Your task to perform on an android device: In the MakeMyTrip app, search for the CITIC Jinling Hotel in Beijing from August 12–23 to August 22–23.
Image 0: 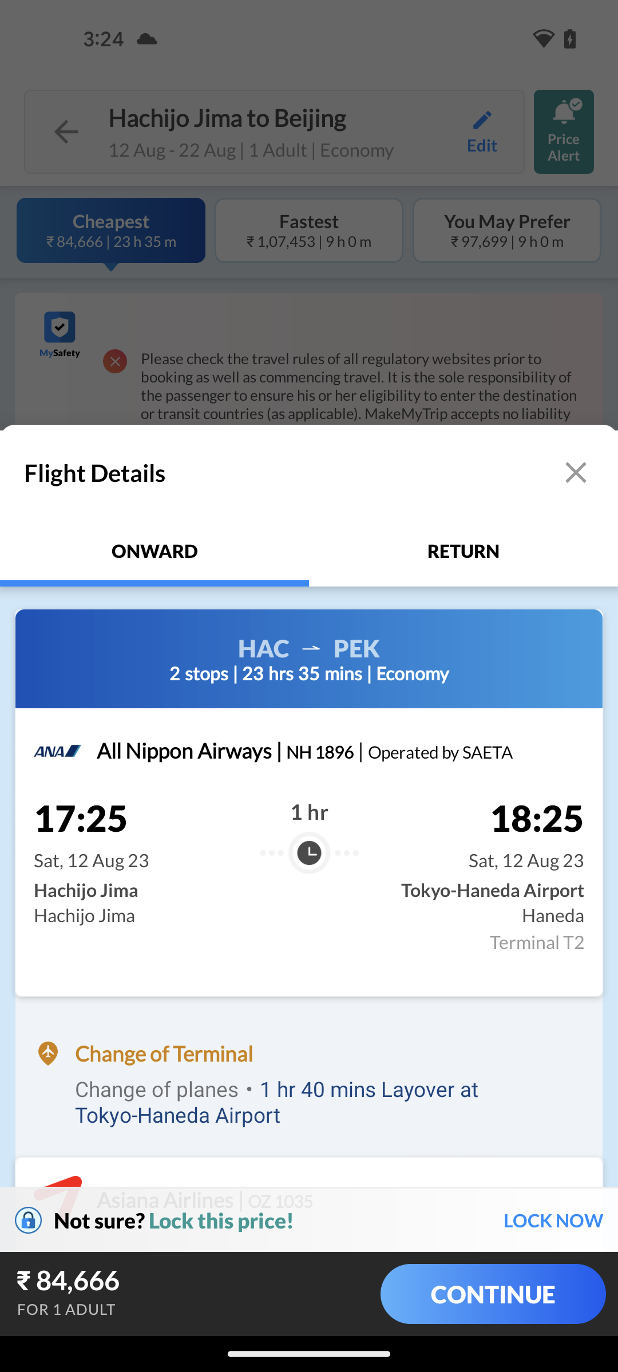
Go back to the previous page
Step 0: press back button
Image 1: 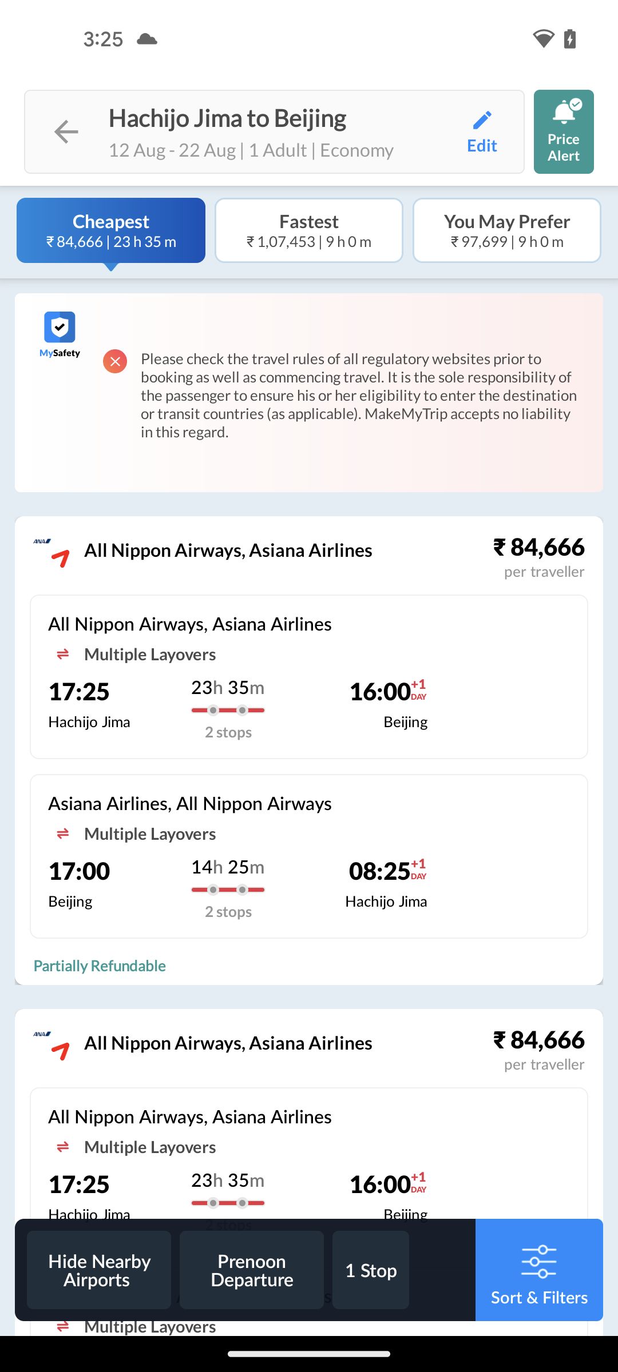
Go back to the previous page
Step 1: press back button
Image 2: 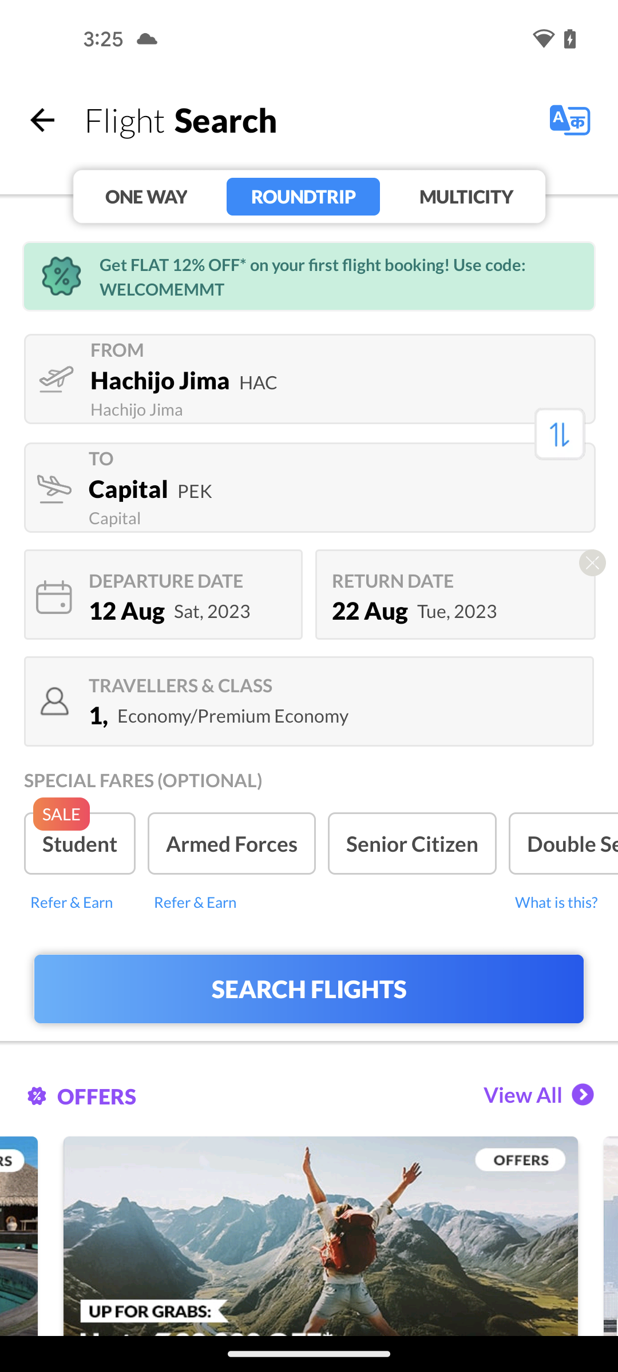
Go back to the previous page
Step 2: press back button
Image 3: 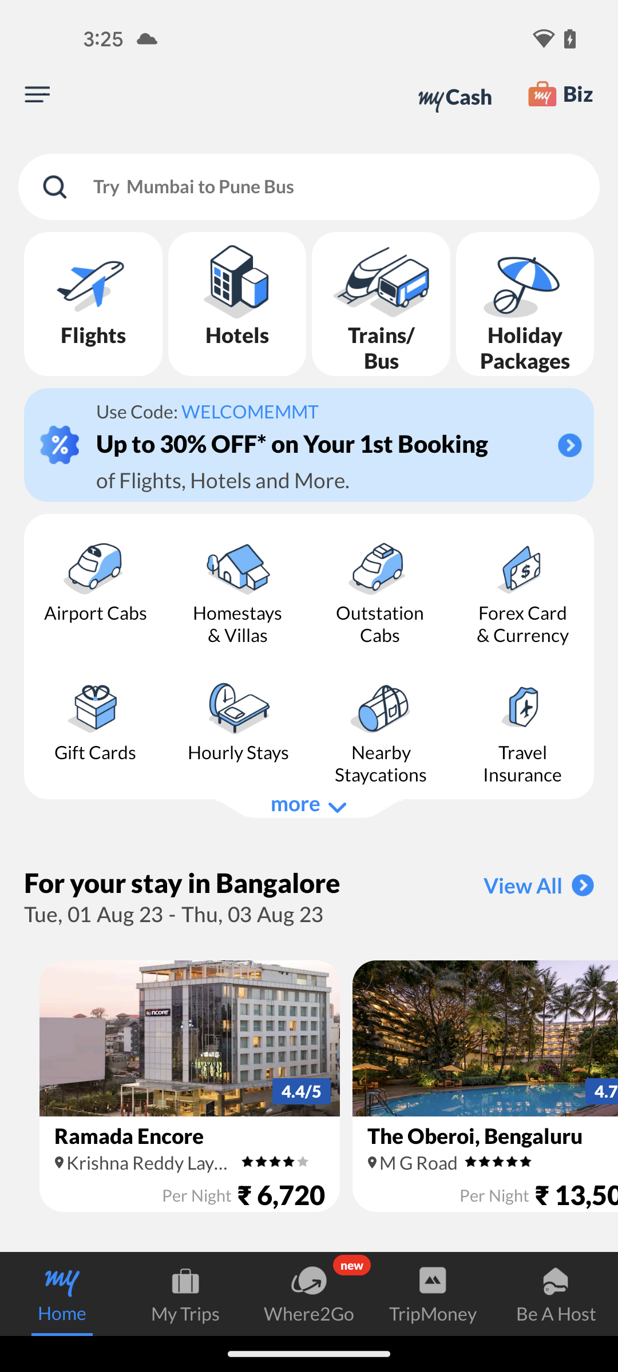
Click on the hotels section
Step 3: click (237, 304)
Image 4: 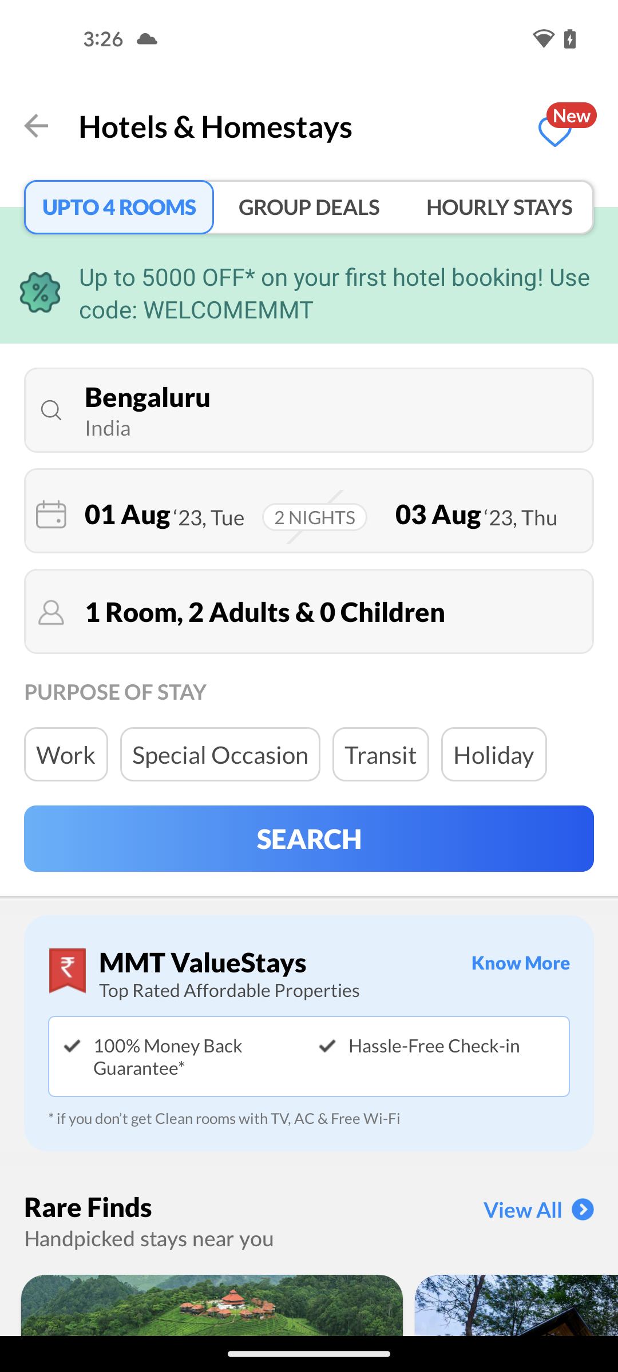
Click on the location search bar
Step 4: click (148, 397)
Image 5: 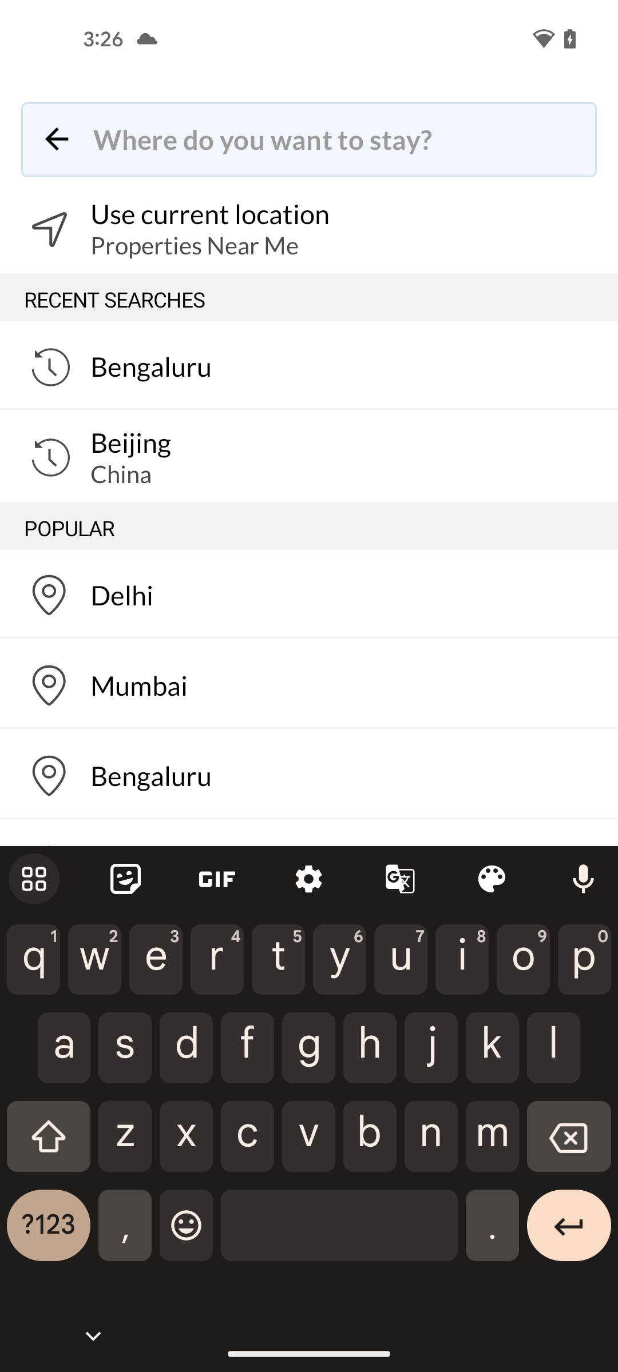
Search for Beijing
Step 5: type "Beijing"
Image 7: 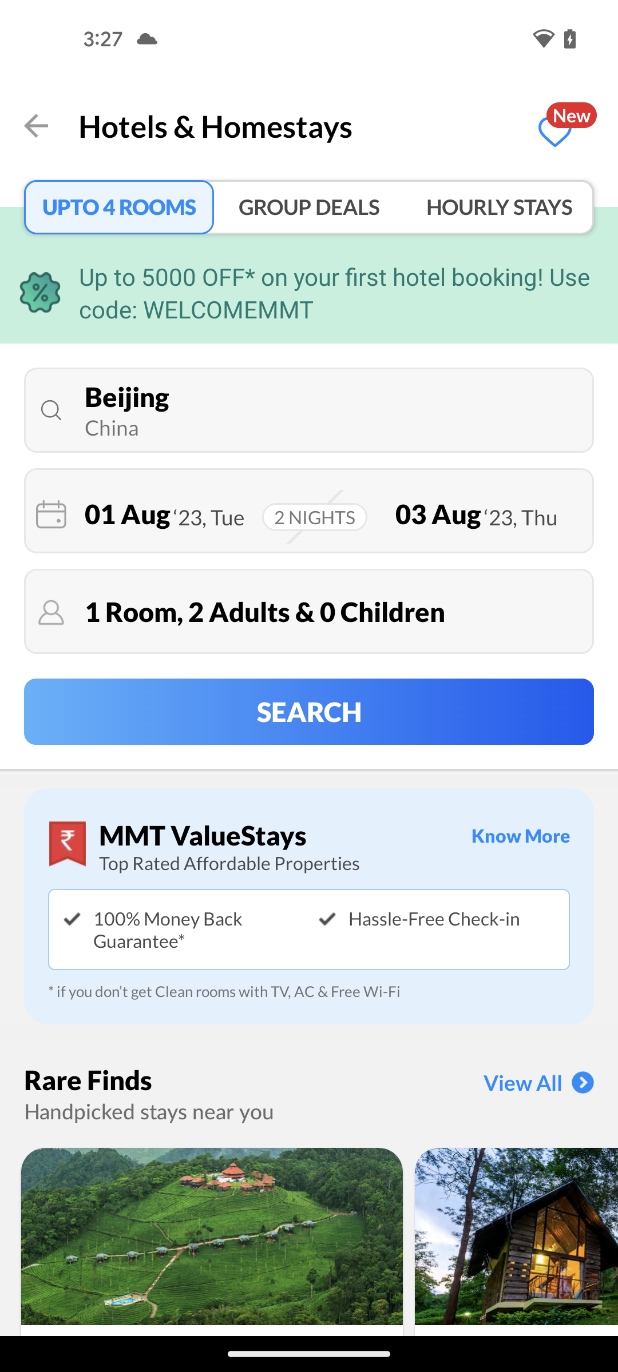
Click on the check in date section
Step 7: click (128, 514)
Image 8: 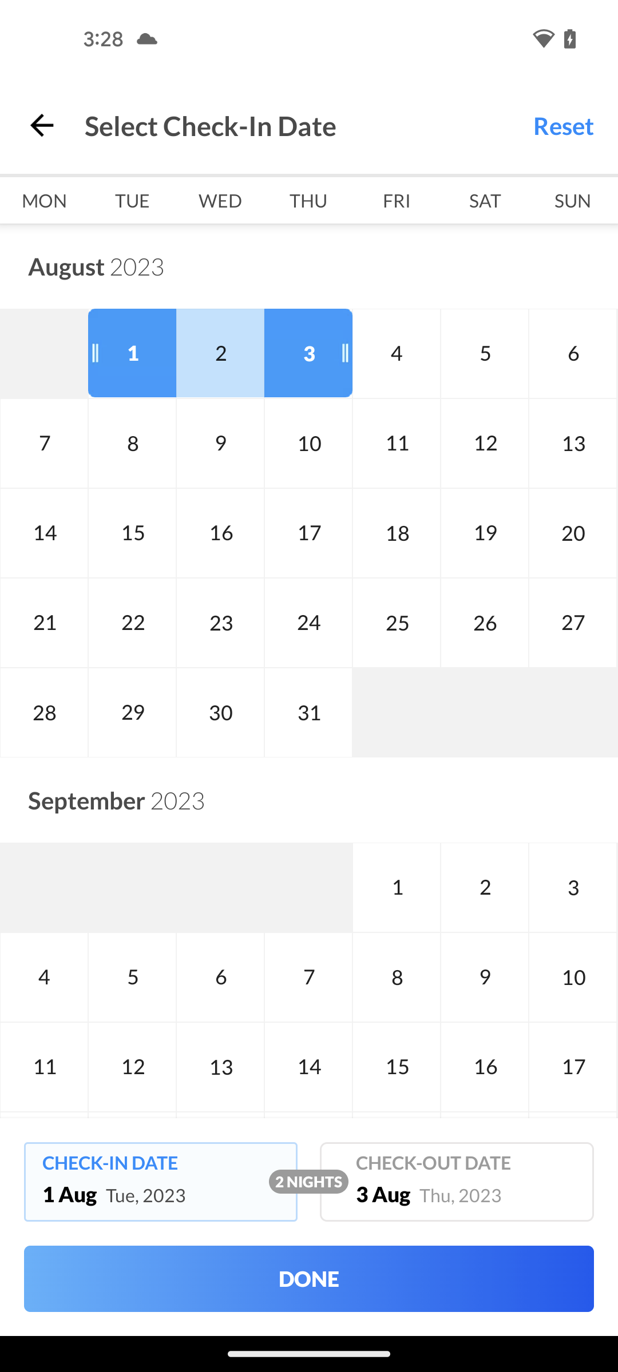
Select the check in date 12 august
Step 8: click (485, 443)
Image 10: 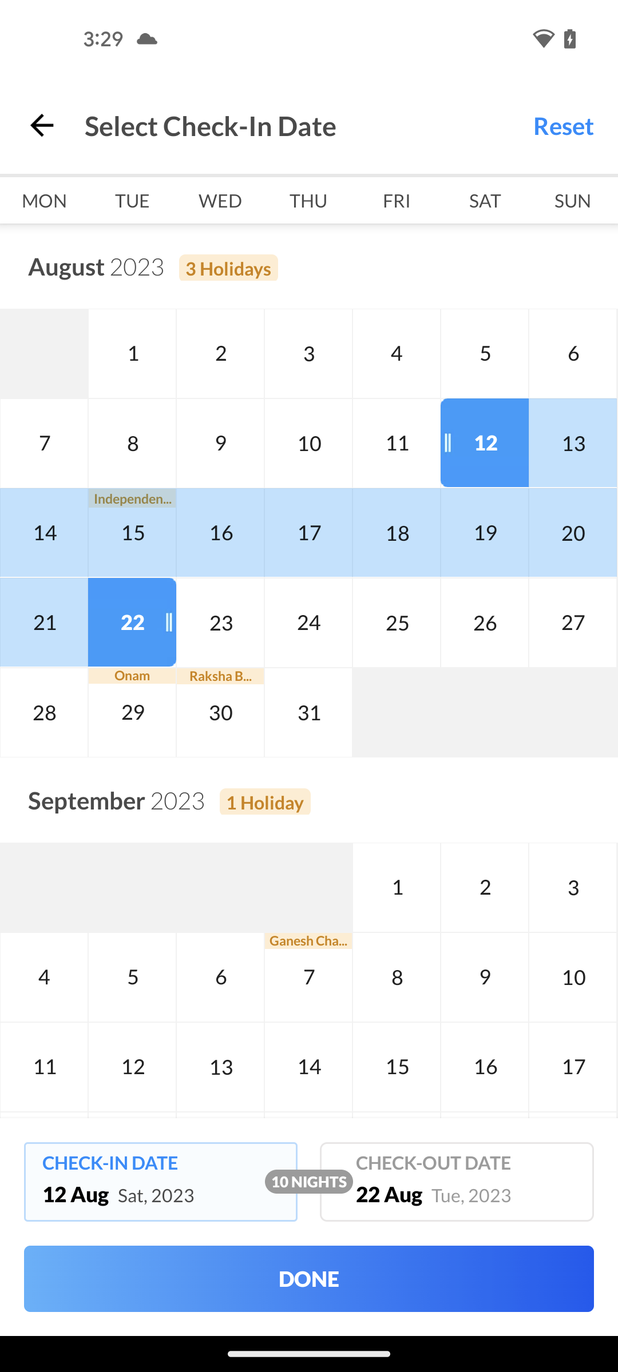
Click on the done button at the bottom of the screen
Step 10: click (308, 1246)
Image 11: 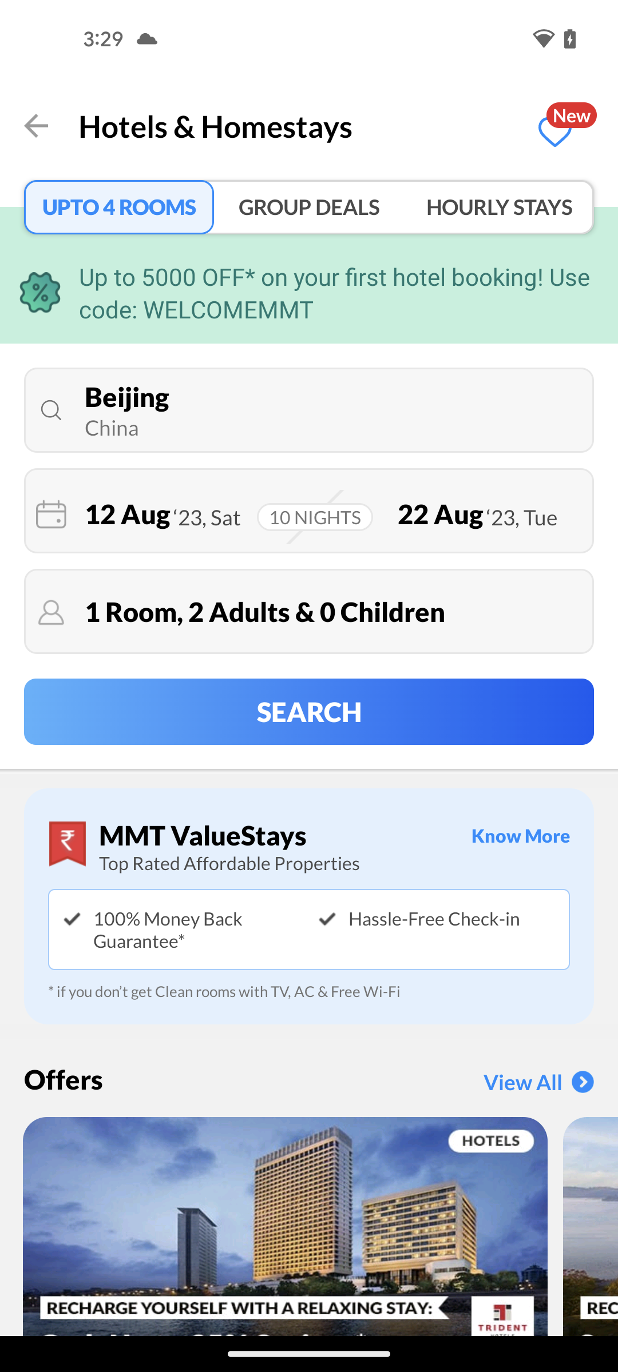
Click on the search button
Step 11: click (309, 711)
Image 12: 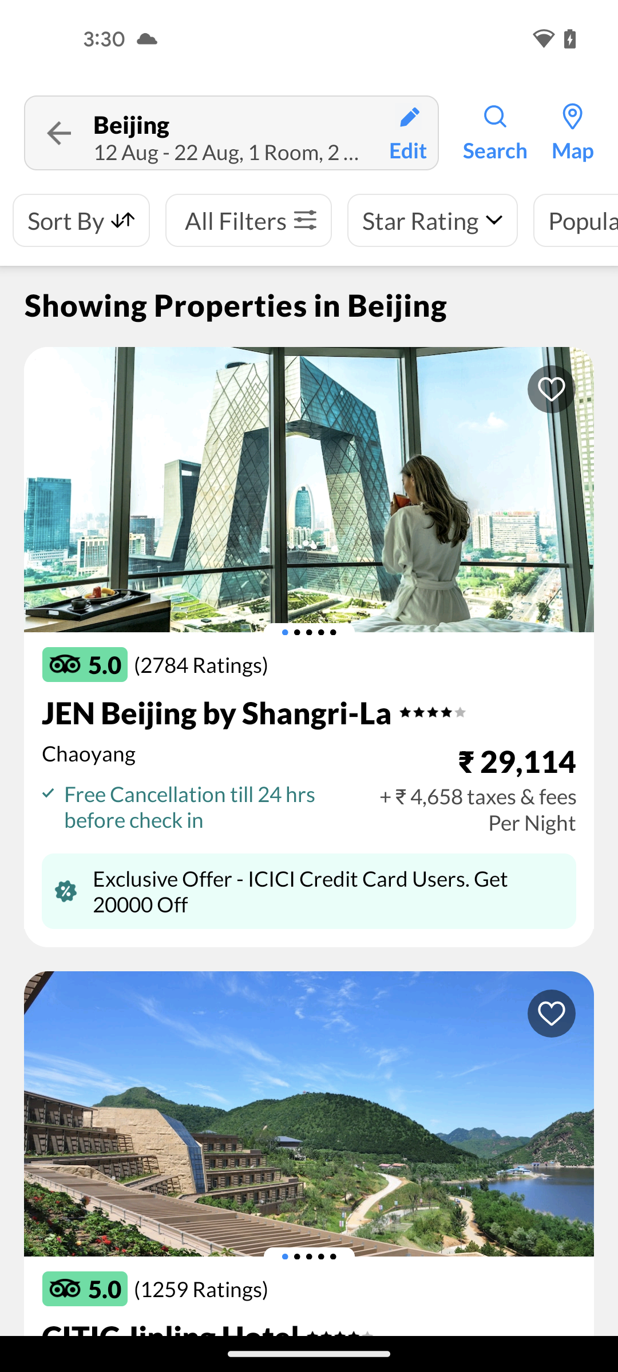
Swipe up to view CITIC Jinling Hotel
Step 12: scroll left
Image 13: 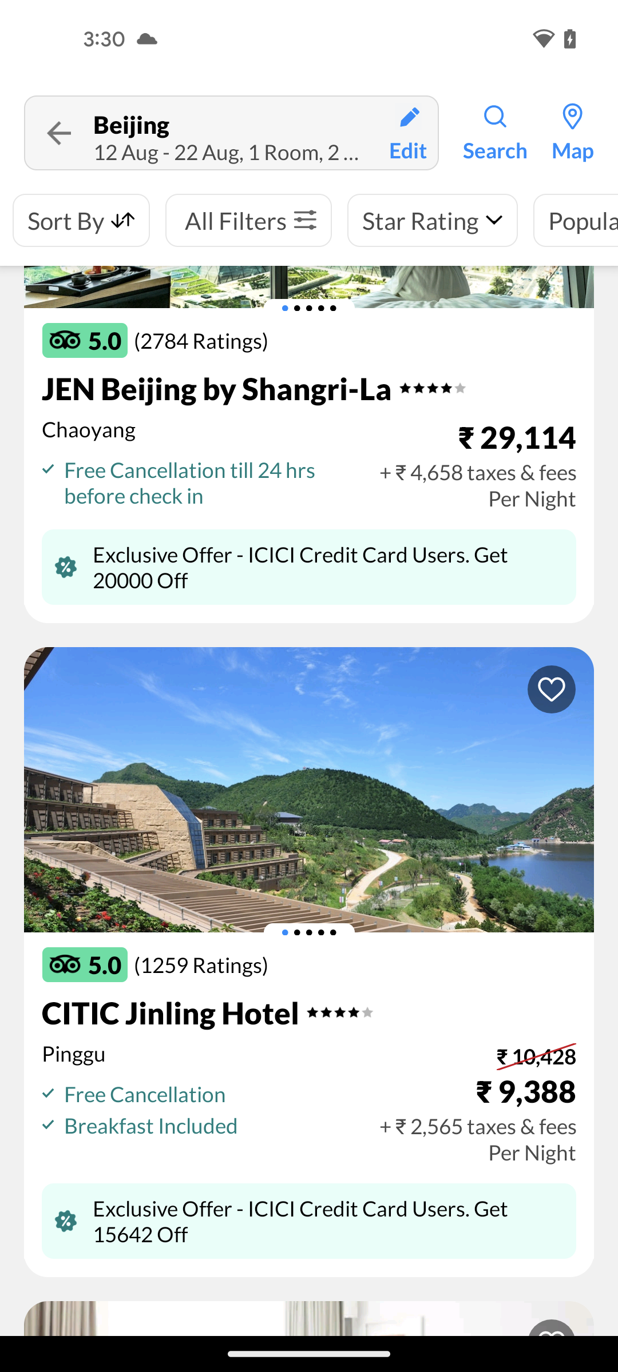
Click on the CITIC Jinling Hotel
Step 13: click (170, 1012)
Image 14: 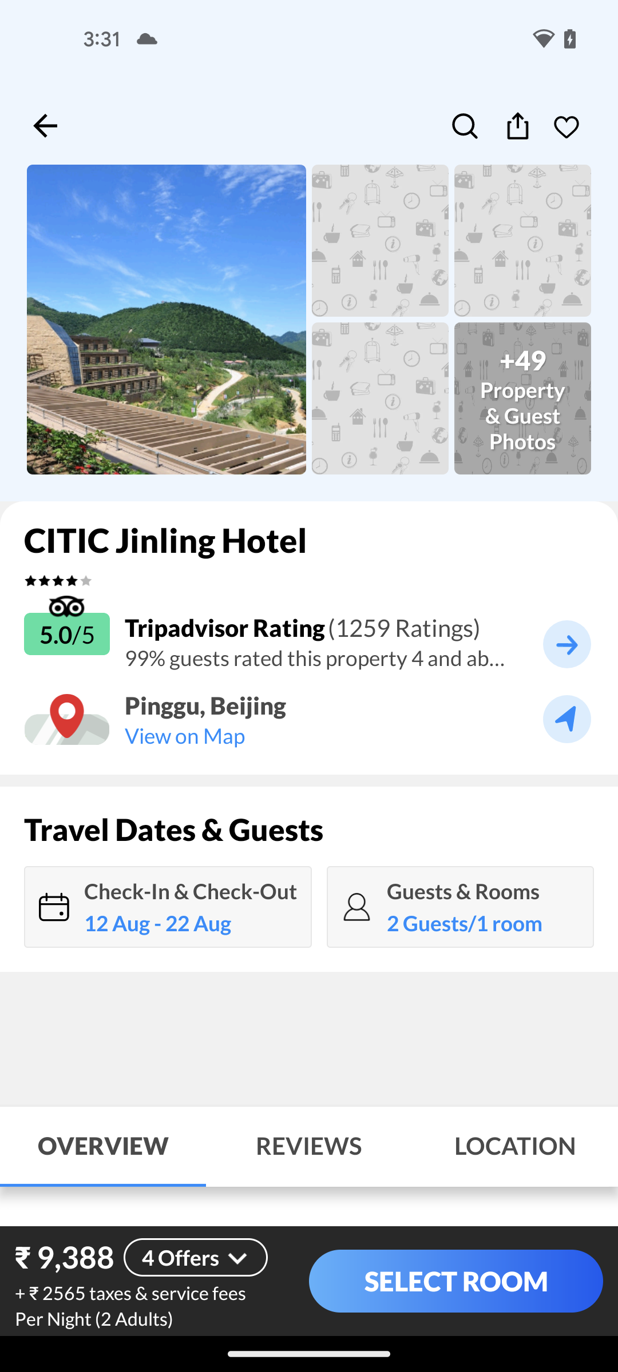
Click on the CITIC Jinling Hotel
Step 14: wait